Your task to perform on an android device: I want to open an existing document relating to the event.
Image 0: 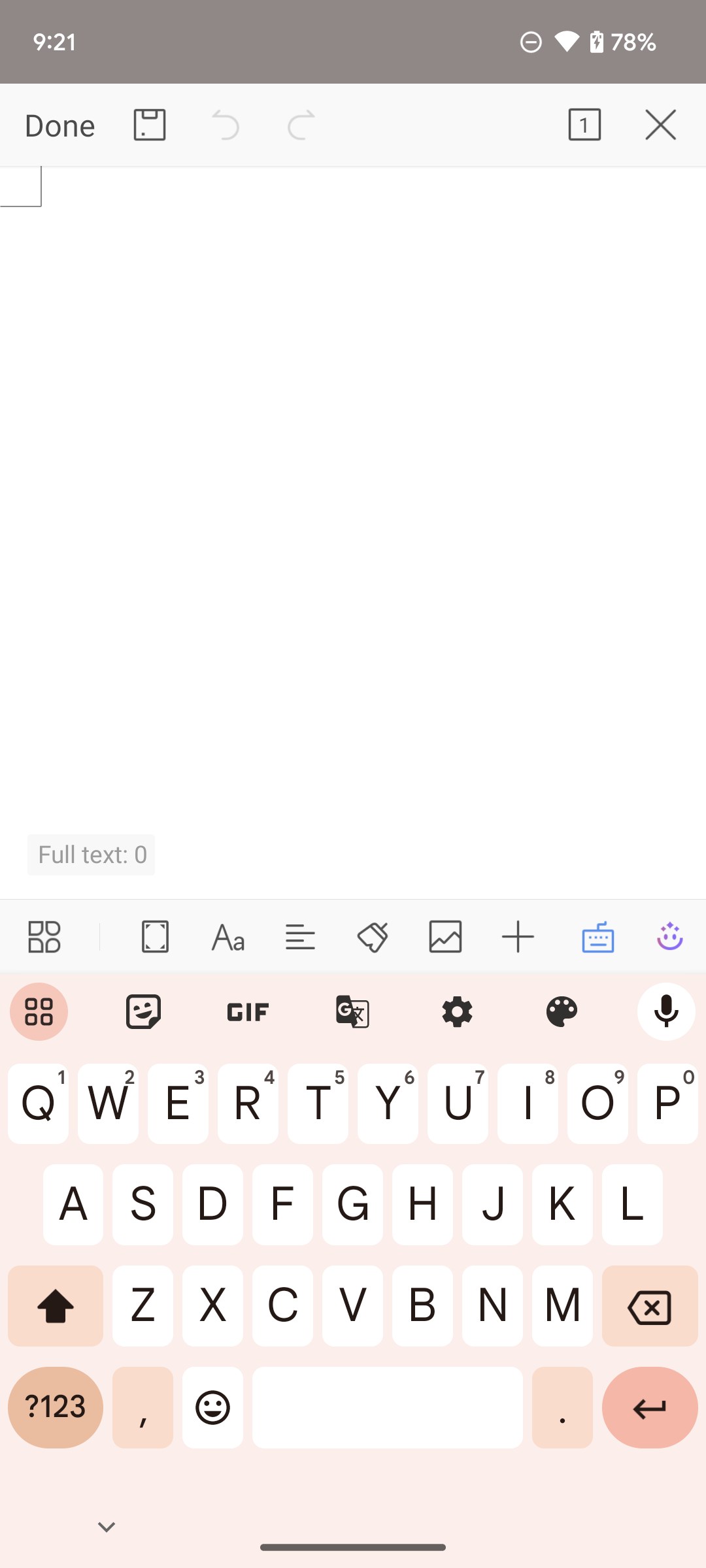
Click on the Done option on the top left corner of the screen.
Step 0: click (56, 125)
Image 1: 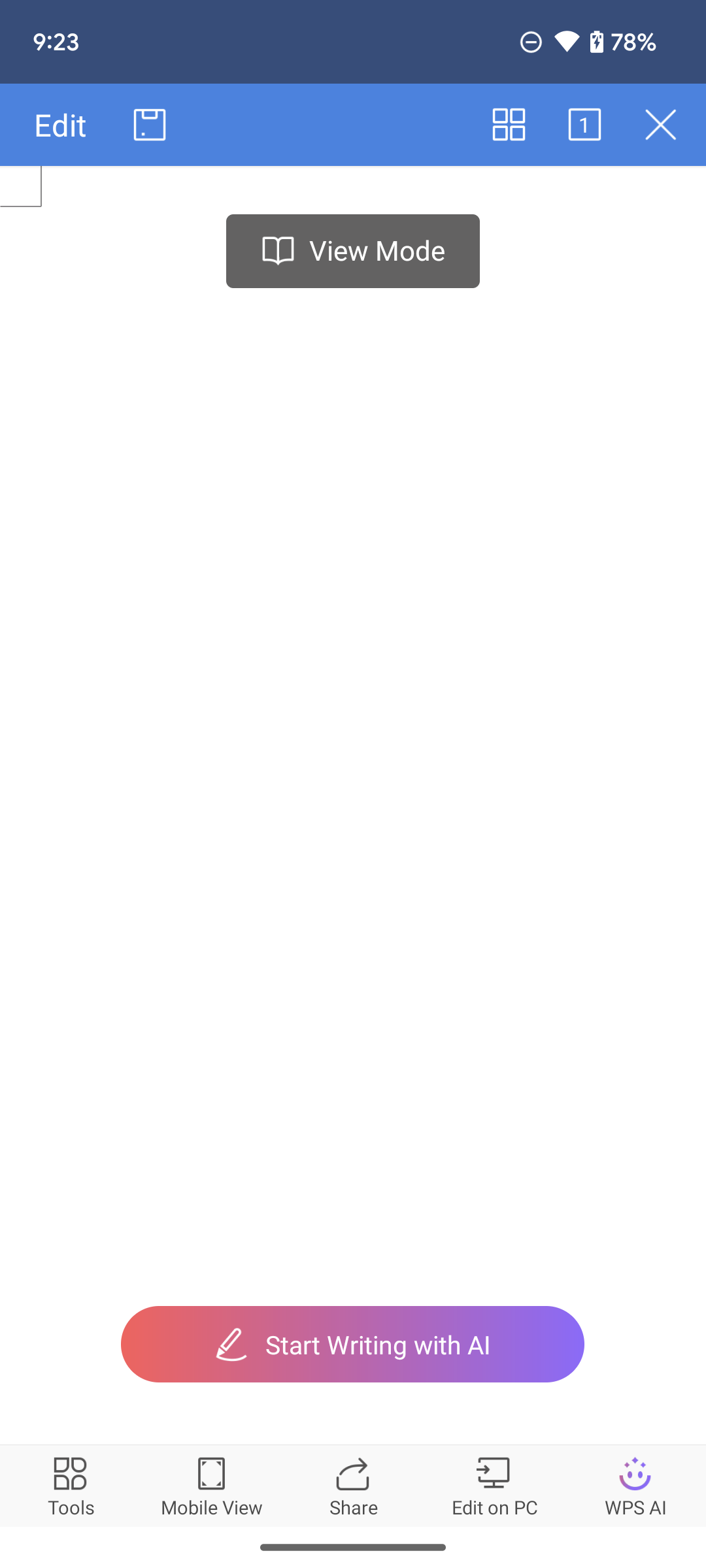
Click on the Cross icon on the top right corner of the screen.
Step 1: click (661, 124)
Image 3: 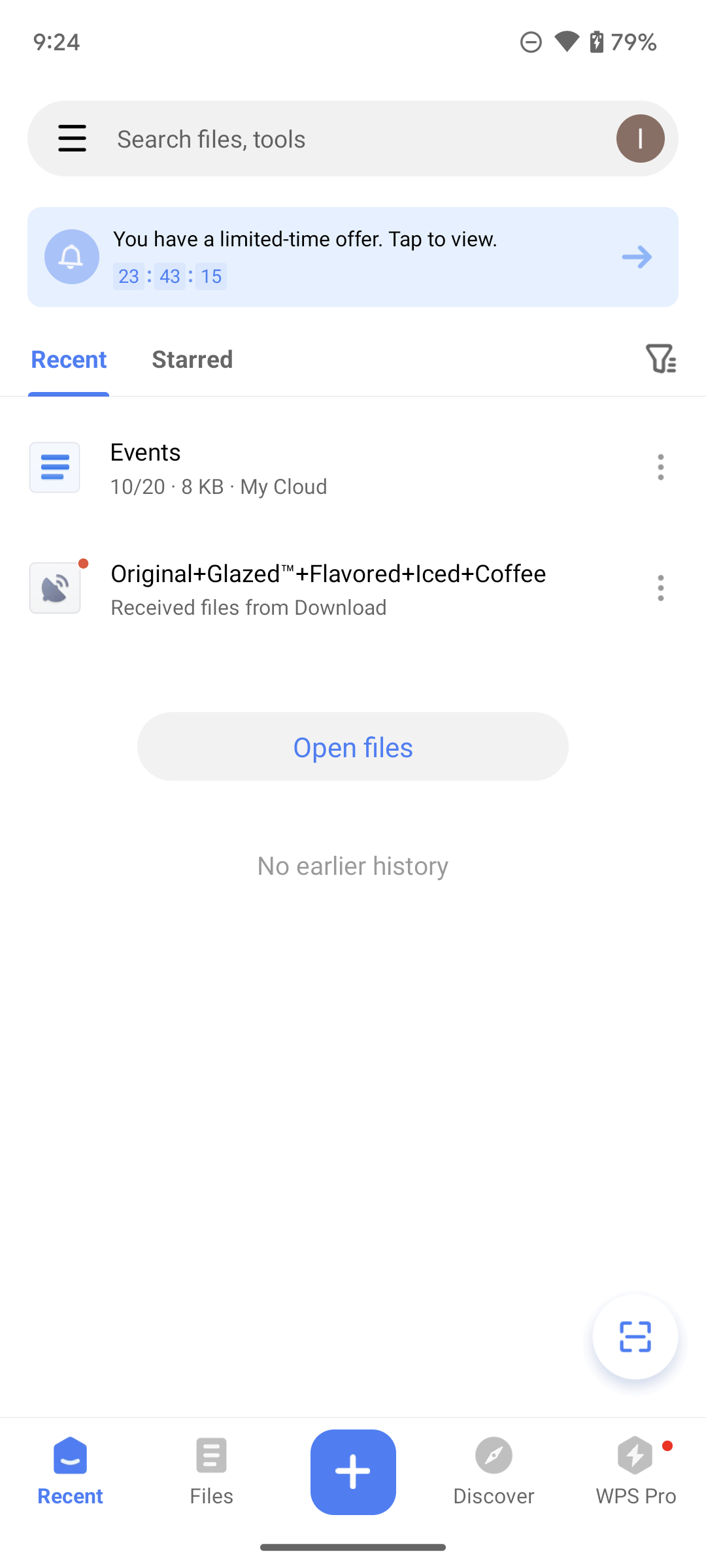
Click on the Events document on the screen.
Step 3: click (358, 451)